Your task to perform on an android device: I want to add Adjustable thickened titable LED LCD TV wall mount bracket 26-63 inch to my wishlist.
Image 0: 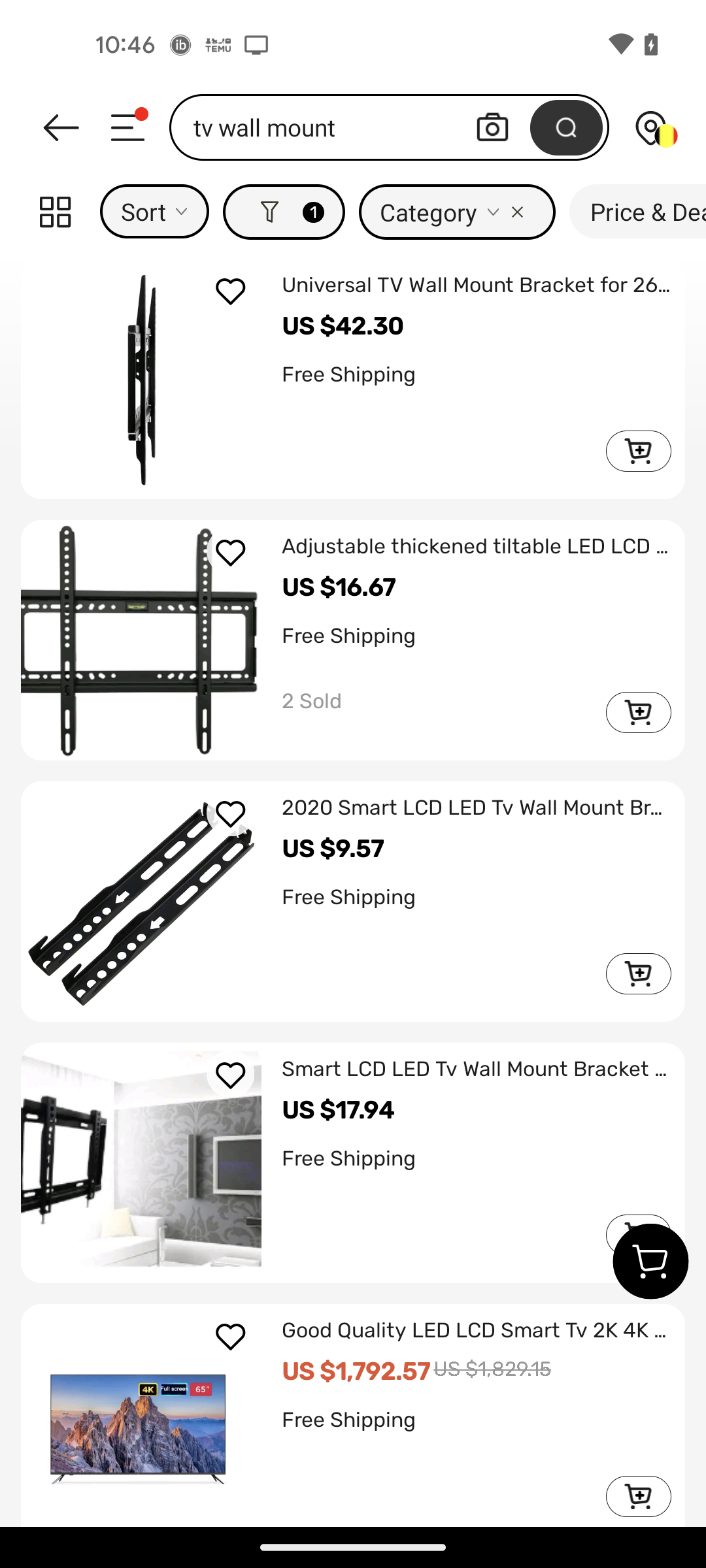
Tap on the Adjustable thickened titable LED LCD TV wall mount bracket 26-63 inch to my wishlist
Step 0: click (477, 543)
Image 1: 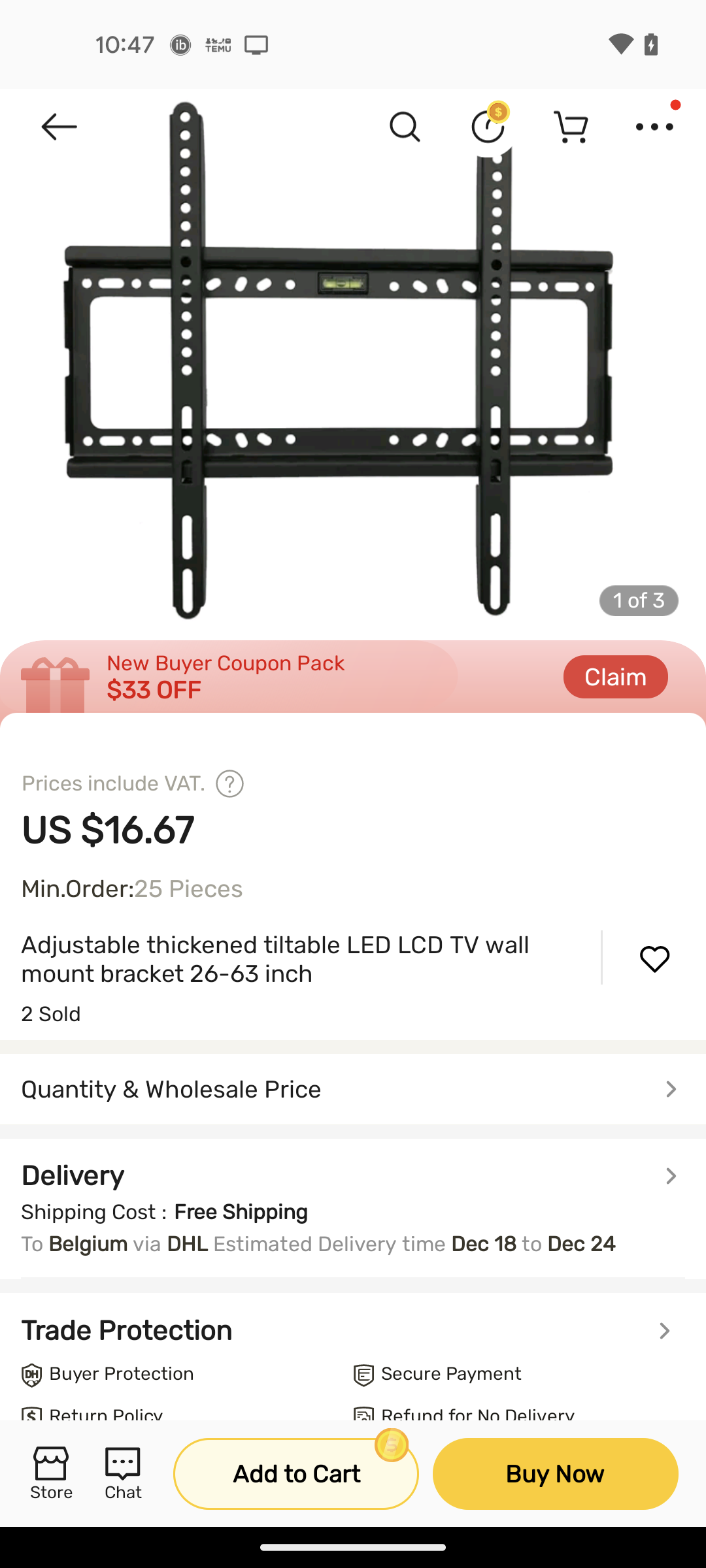
Tap on the three dots menu icon at the top right corner of the screen
Step 1: click (653, 126)
Image 2: 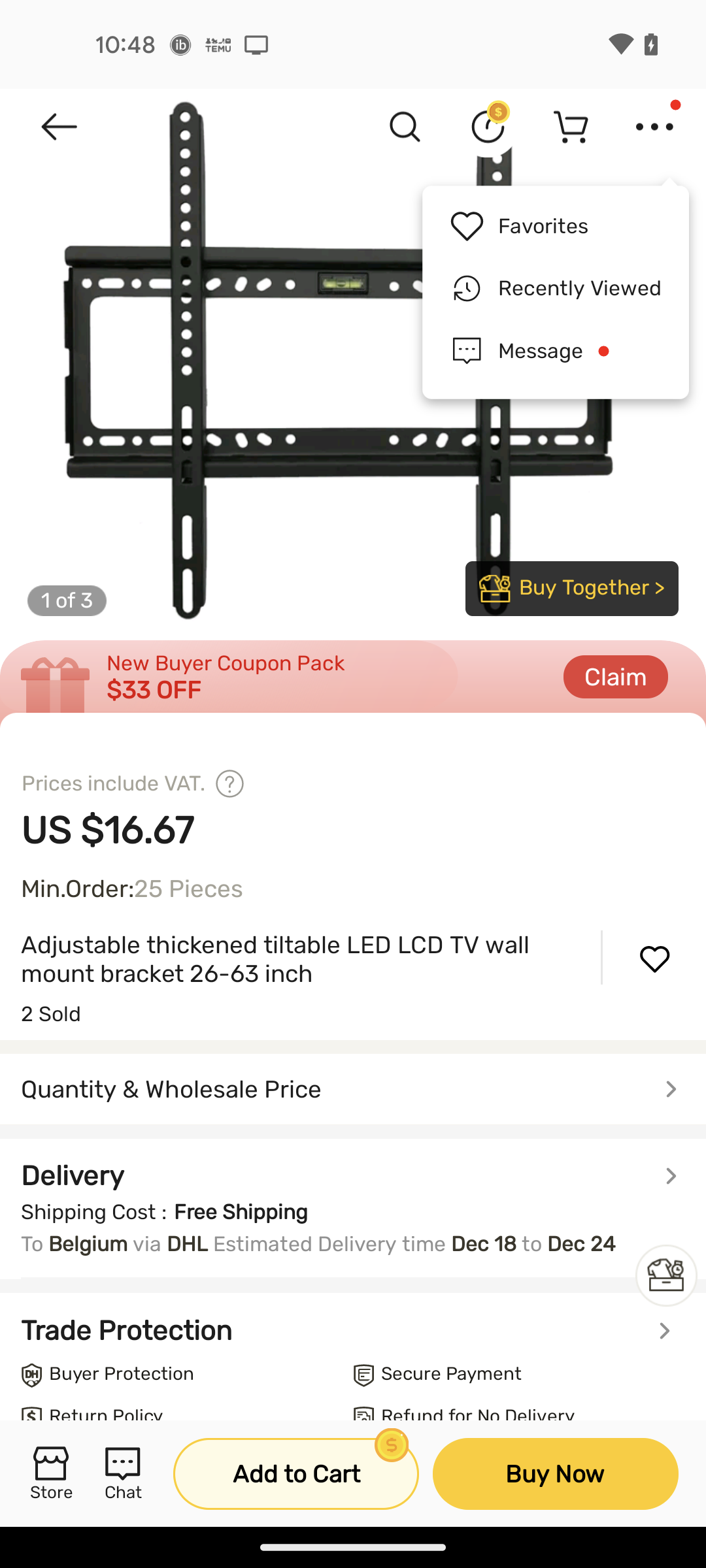
Tap on the favorites option
Step 2: click (543, 226)